Your task to perform on an android device: I want to convert the time zone between Vancouver, Canada where my friend Louis lives and my home time zone of Netherlands on the Time Zone Converter app.
Image 0: 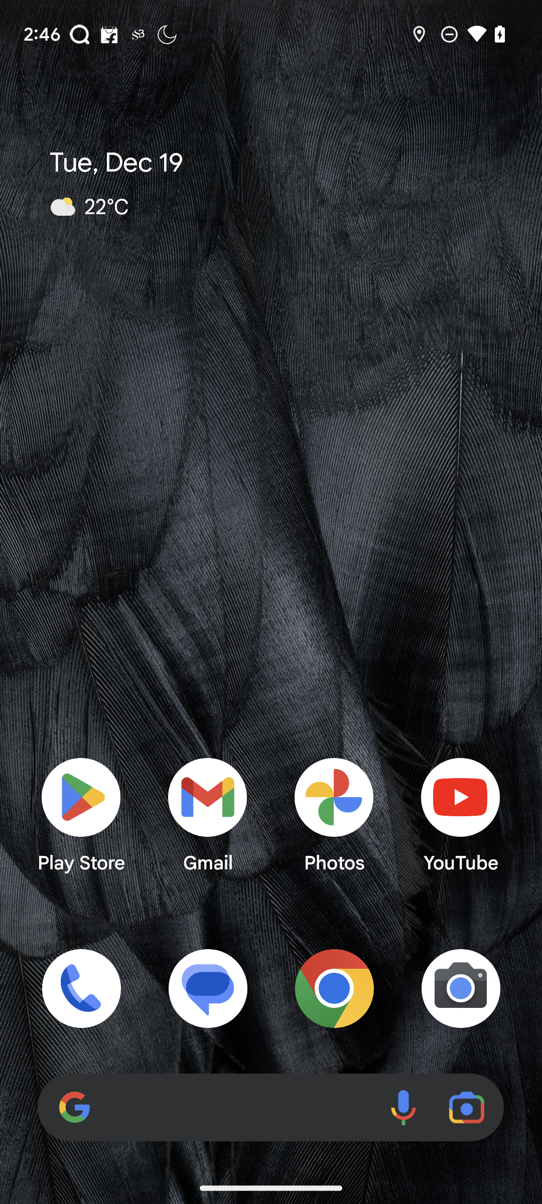
Open the Time Zone Converter app.
Step 0: open app "Time Zone Converter"
Image 1: 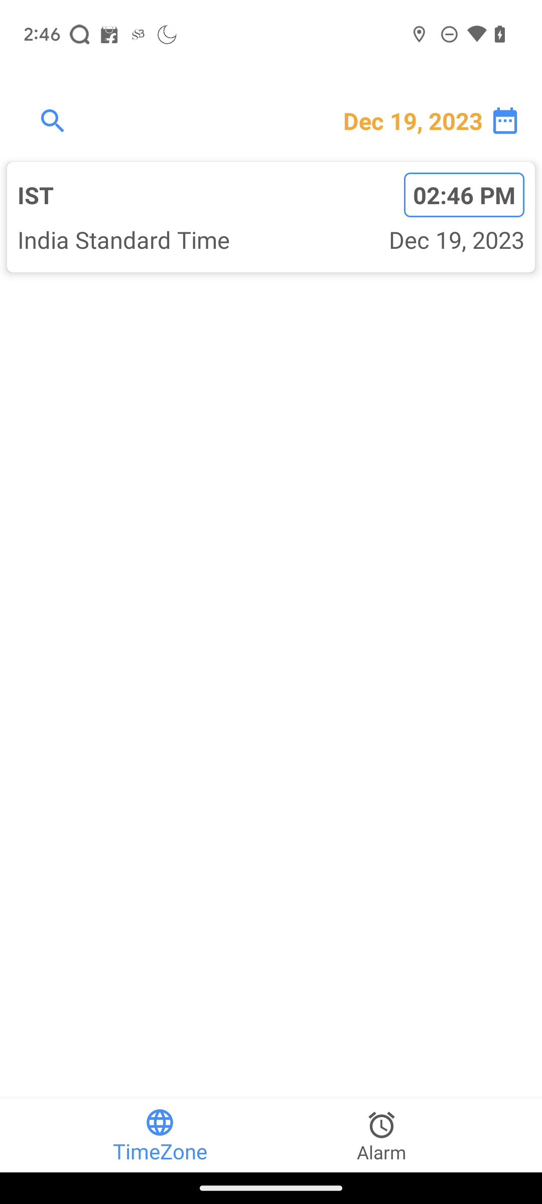
Click on the search icon.
Step 1: click (53, 120)
Image 2: 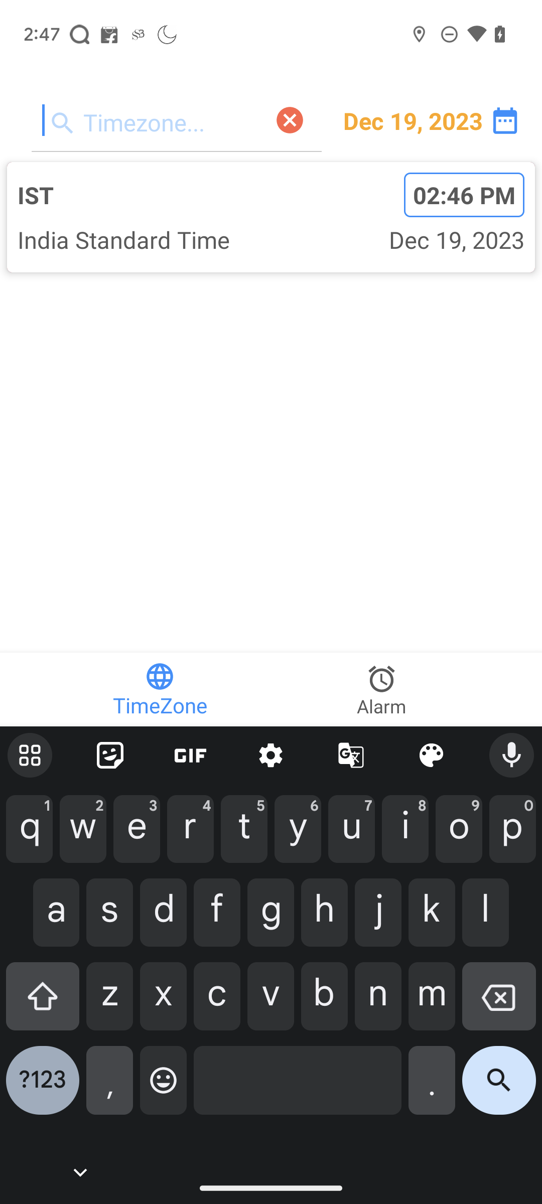
Enter Vancouver in the text box.
Step 2: type "Vancouver"
Image 3: 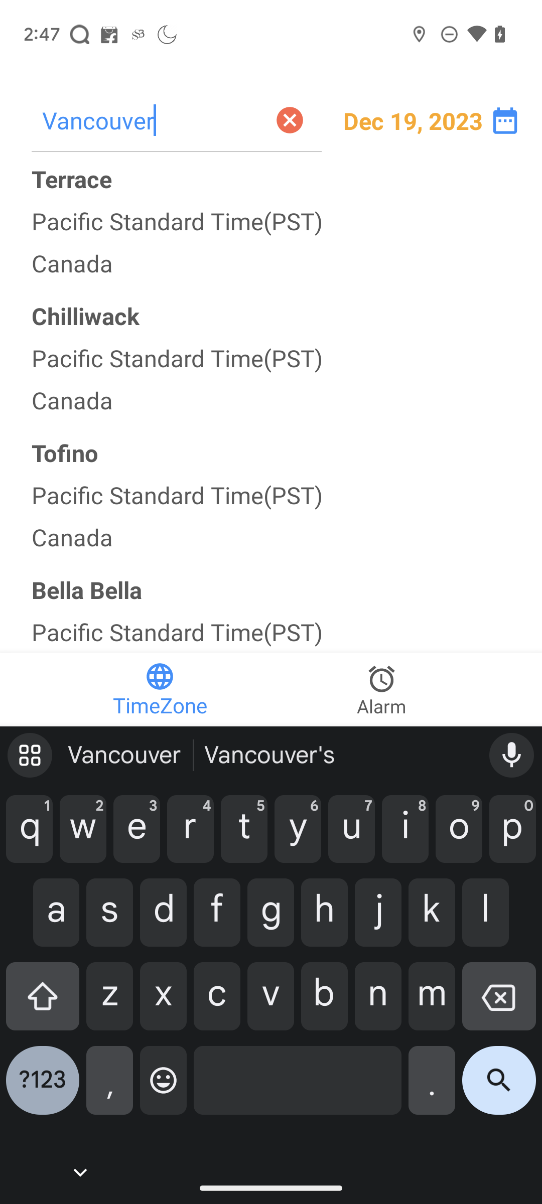
Swipe up to view more time zones.
Step 3: scroll down
Image 5: 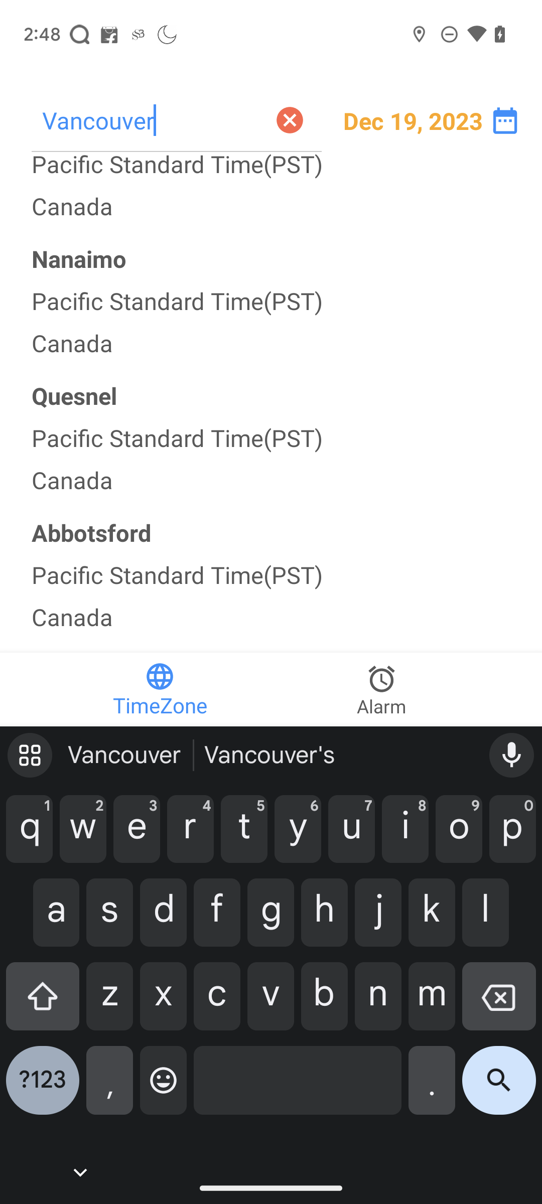
Swipe up to view more time zones.
Step 5: scroll down
Image 6: 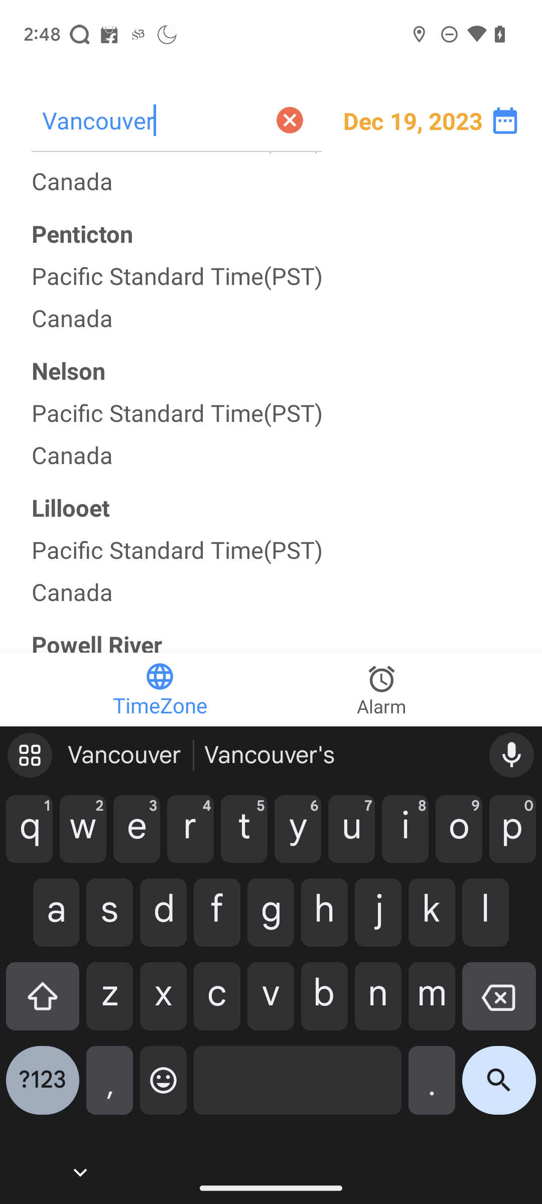
Swipe up to view more time zones.
Step 6: scroll down
Image 7: 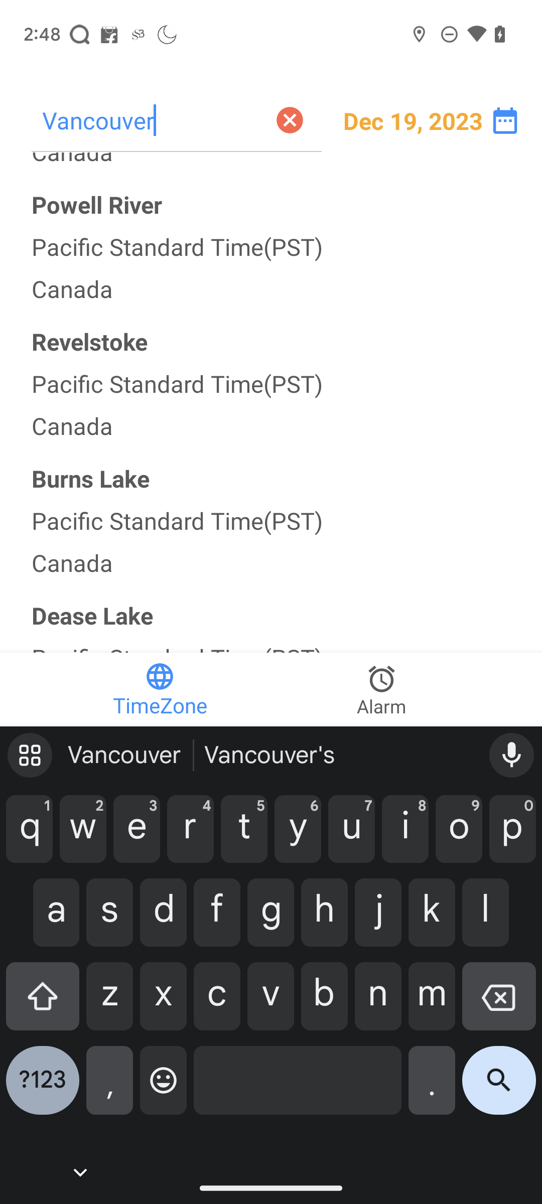
Swipe up to view more time zones.
Step 7: scroll down
Image 8: 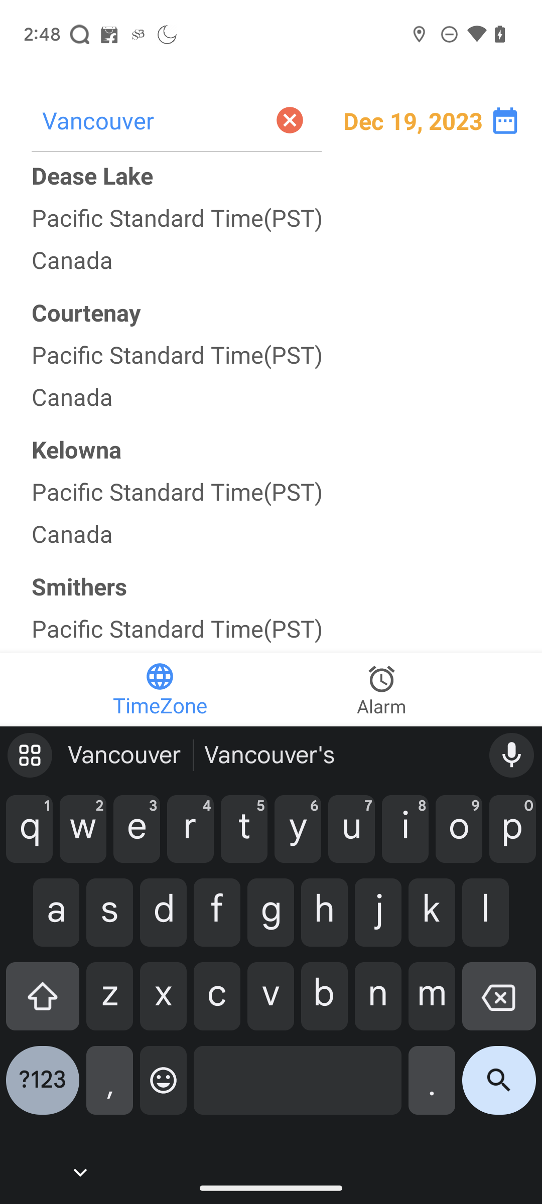
Swipe up to view more time zones.
Step 8: scroll down
Image 9: 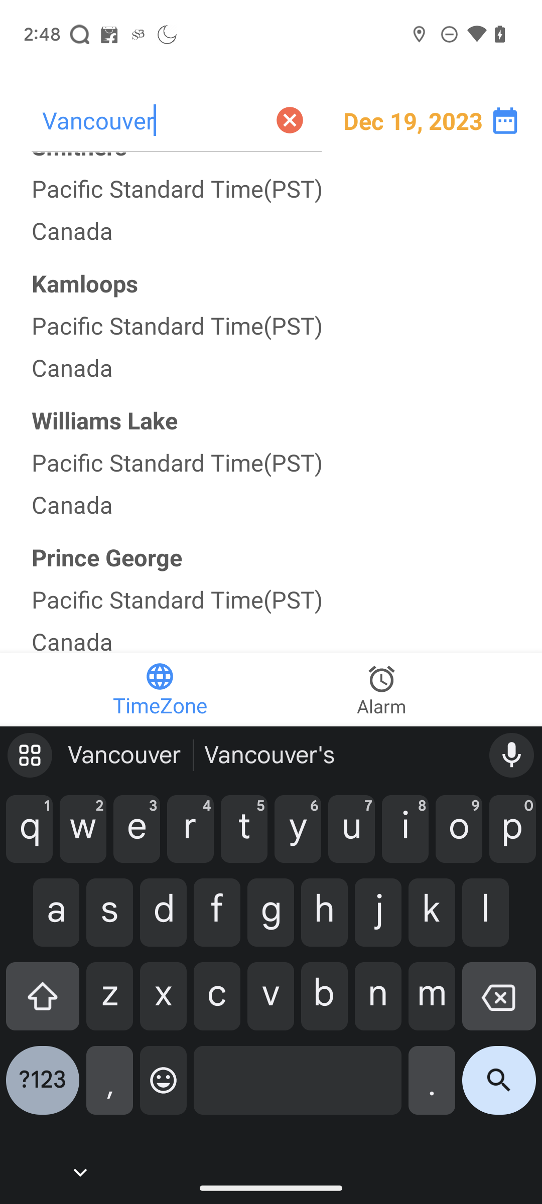
Swipe up to view more time zones.
Step 9: scroll down
Image 10: 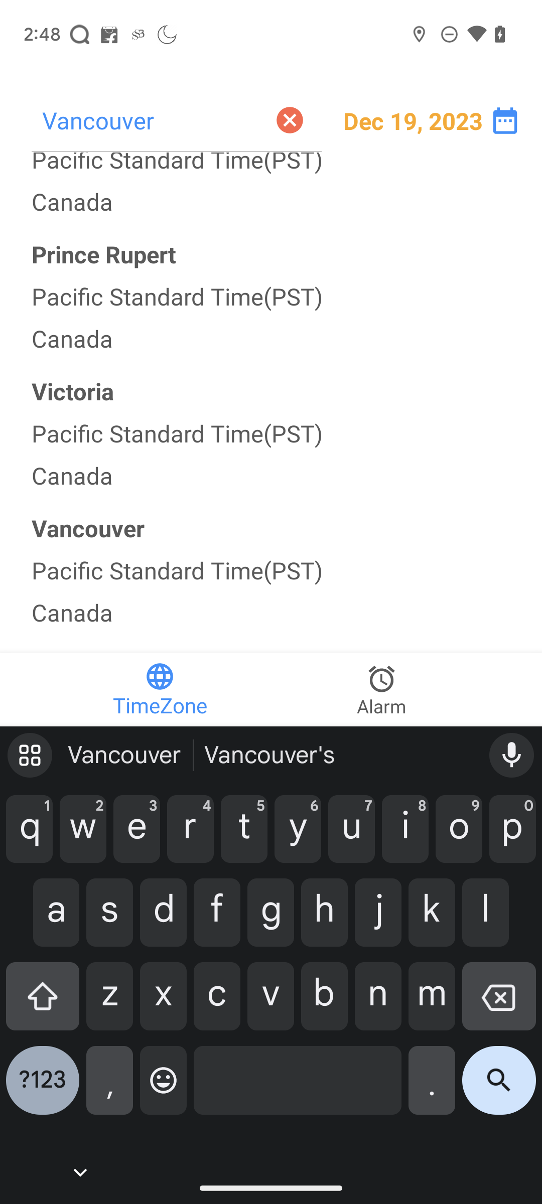
Click on the last suggestion.
Step 10: click (270, 570)
Image 11: 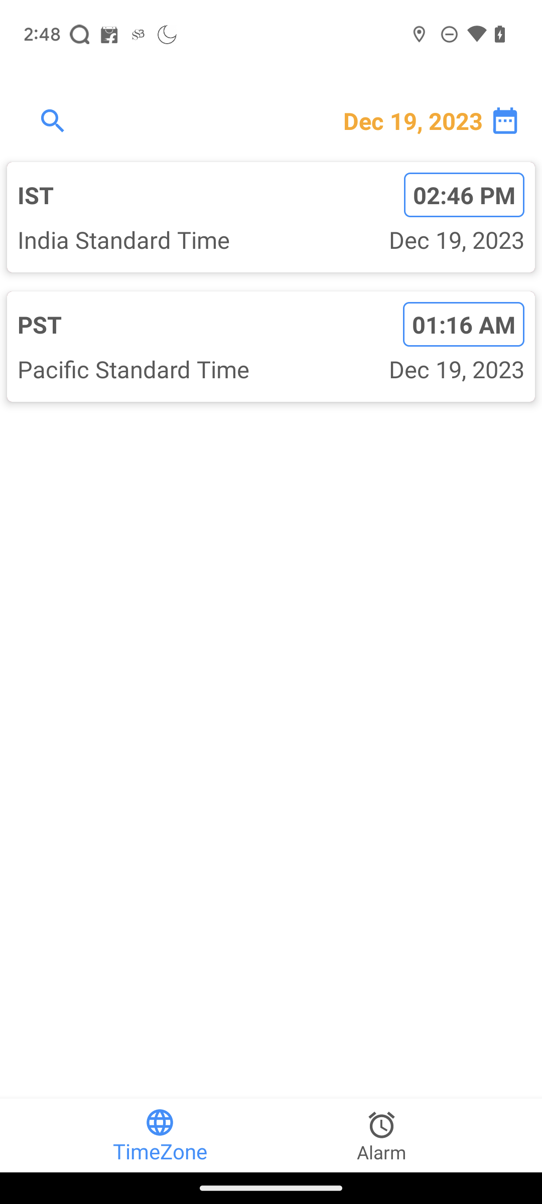
Click on the search icon.
Step 11: click (53, 120)
Image 12: 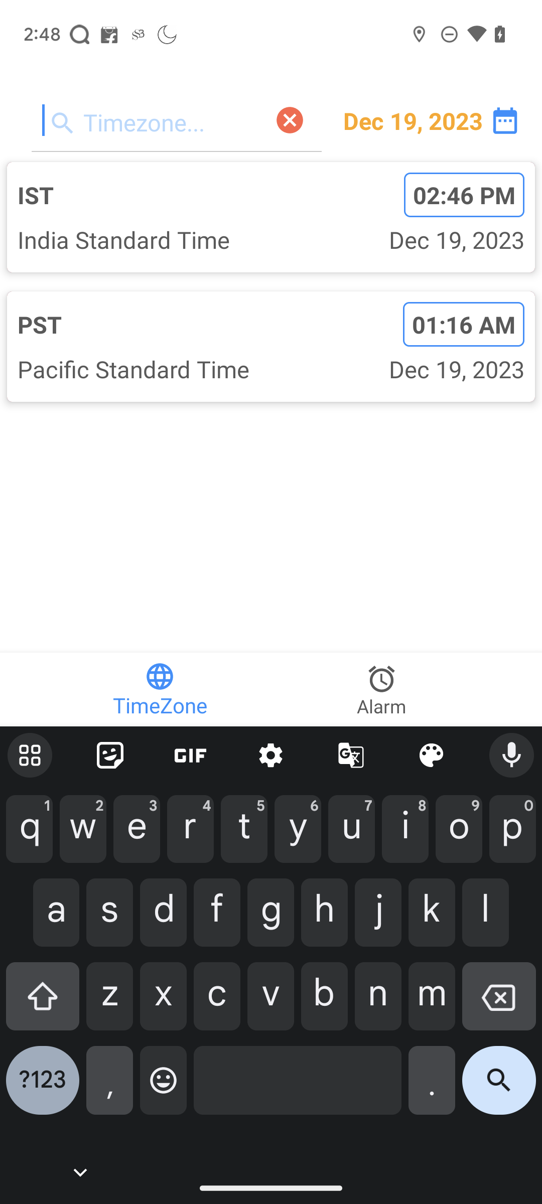
Enter Netherlands in the text box.
Step 12: type "Netherlands"
Image 13: 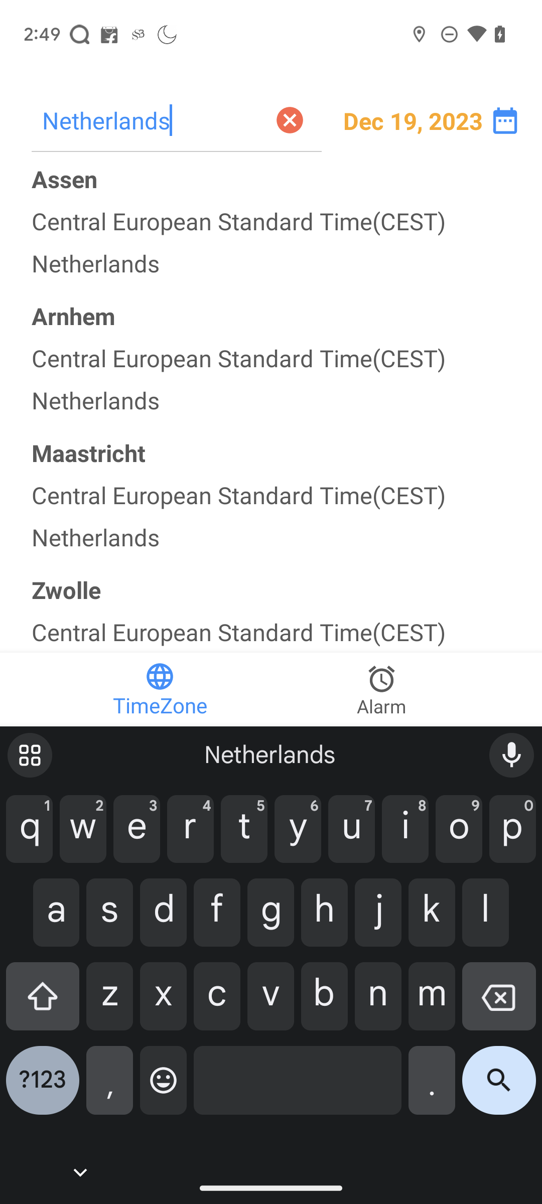
Swipe up to view more time zones.
Step 13: scroll down
Image 14: 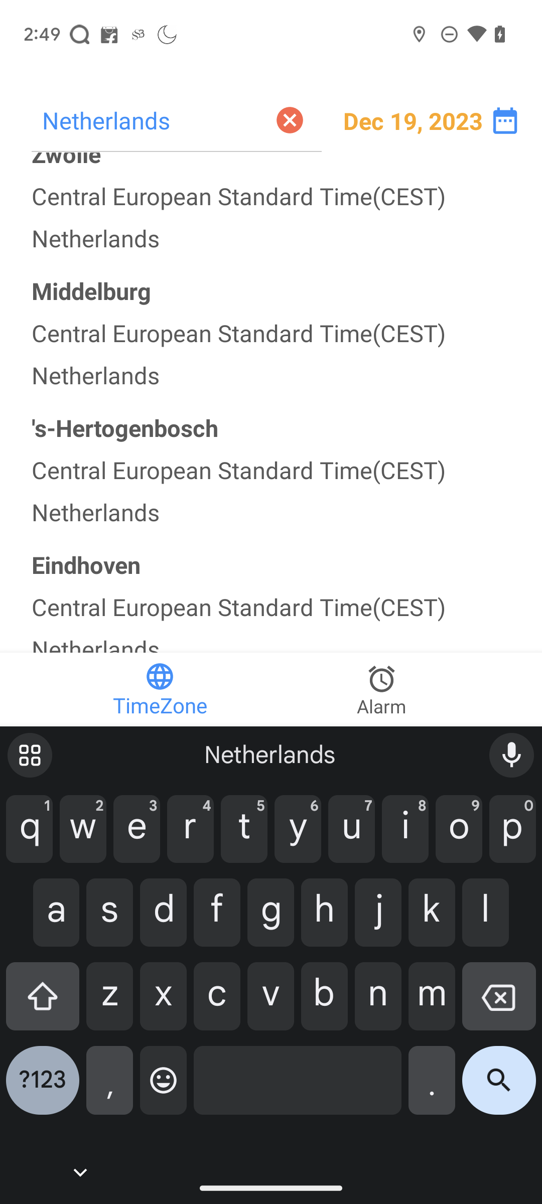
Swipe up to view more time zones.
Step 14: scroll down
Image 15: 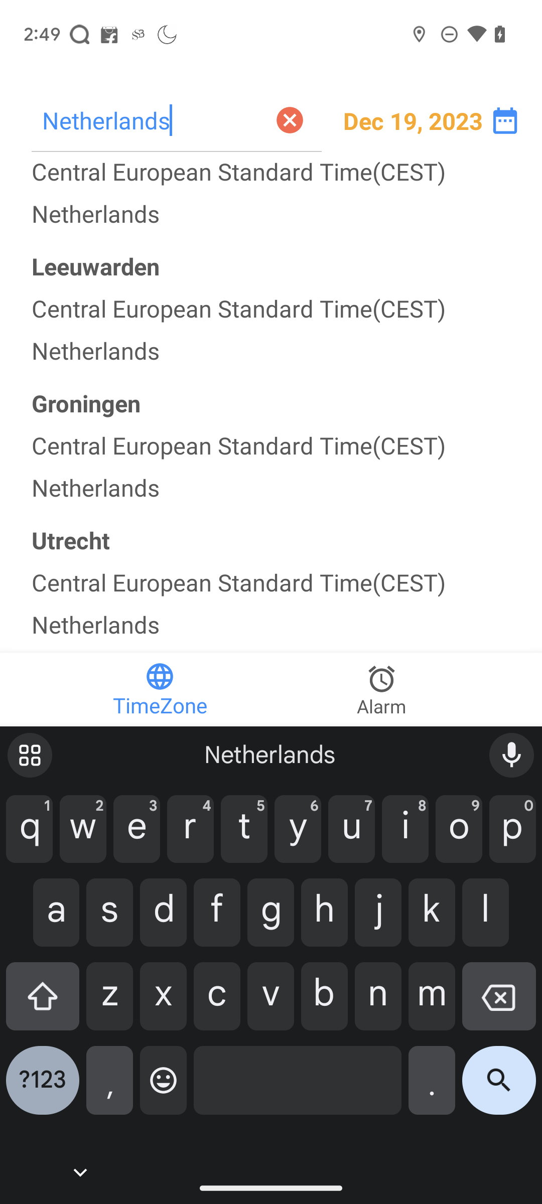
Swipe up to view more time zones.
Step 15: scroll down
Image 16: 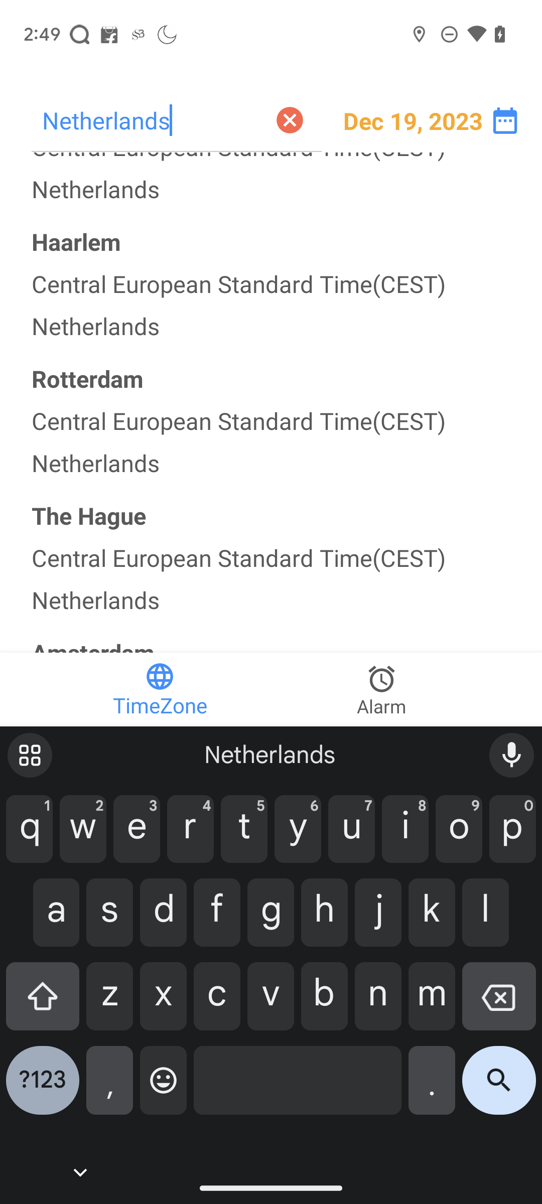
Swipe up to view more time zones.
Step 16: scroll down
Image 17: 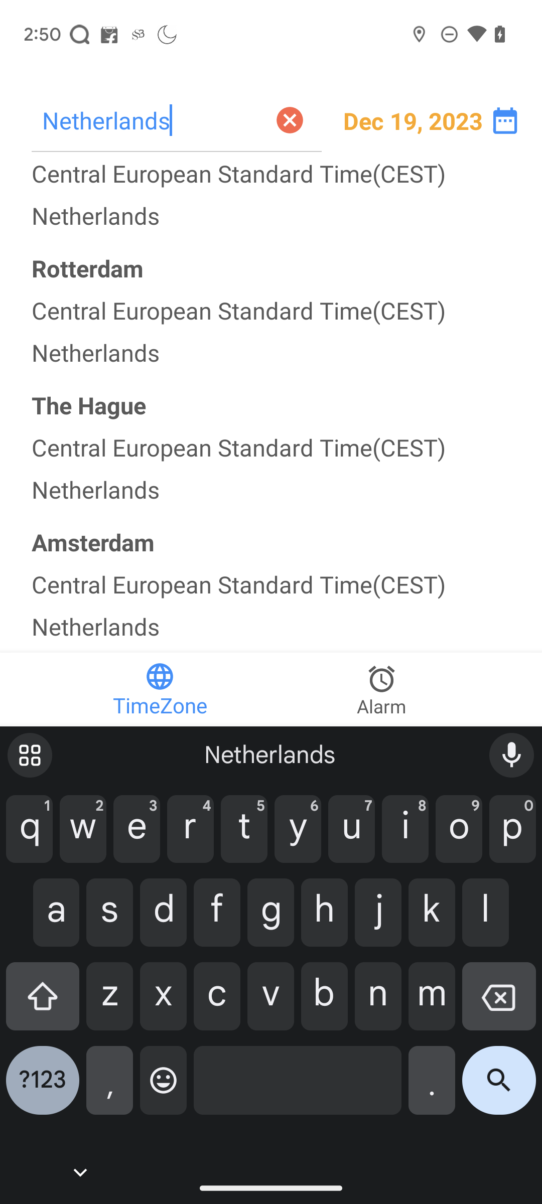
Click on the last suggestion.
Step 17: click (270, 584)